Your task to perform on an android device: Save the BMW motorsport hooded men's sweat jacket to your wishlist on the Puma app.
Image 0: 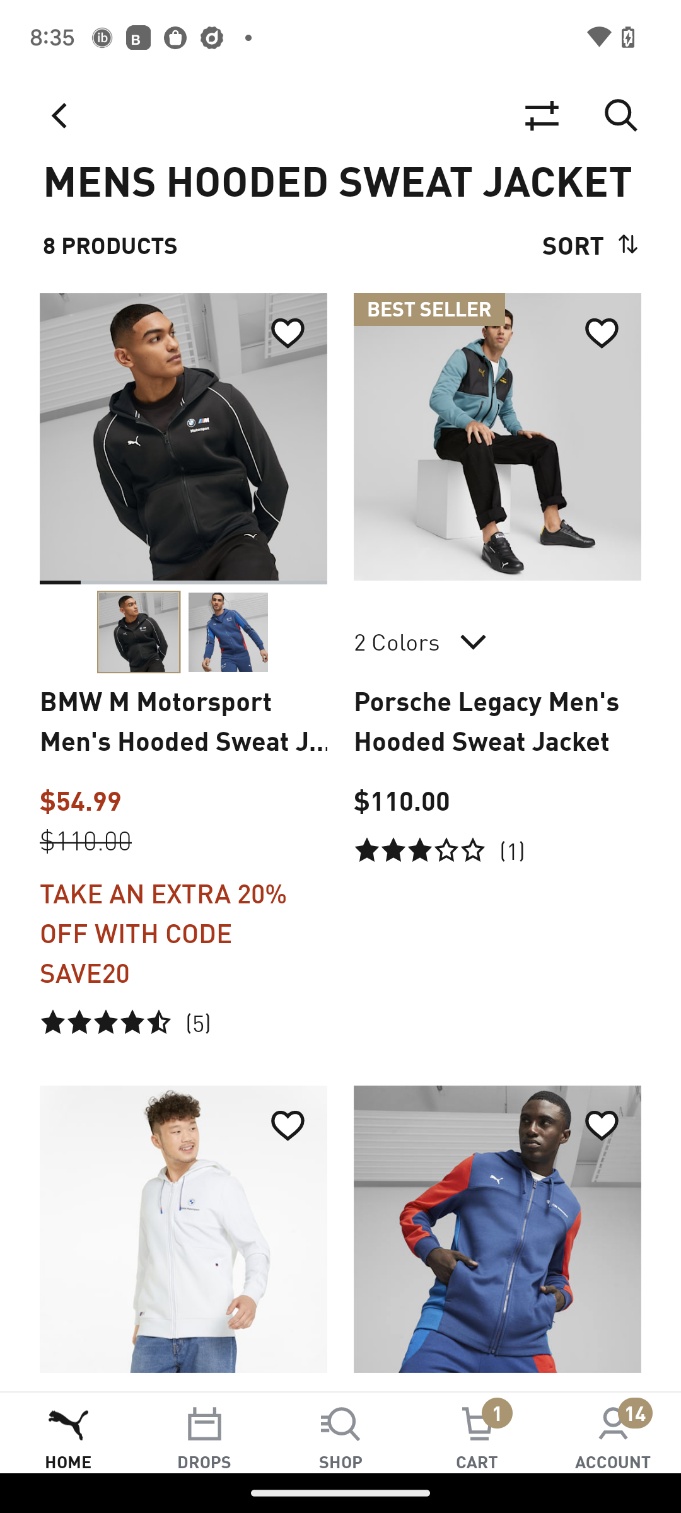
Click on the first image on the left side of the screen.
Step 0: click (183, 436)
Image 1: 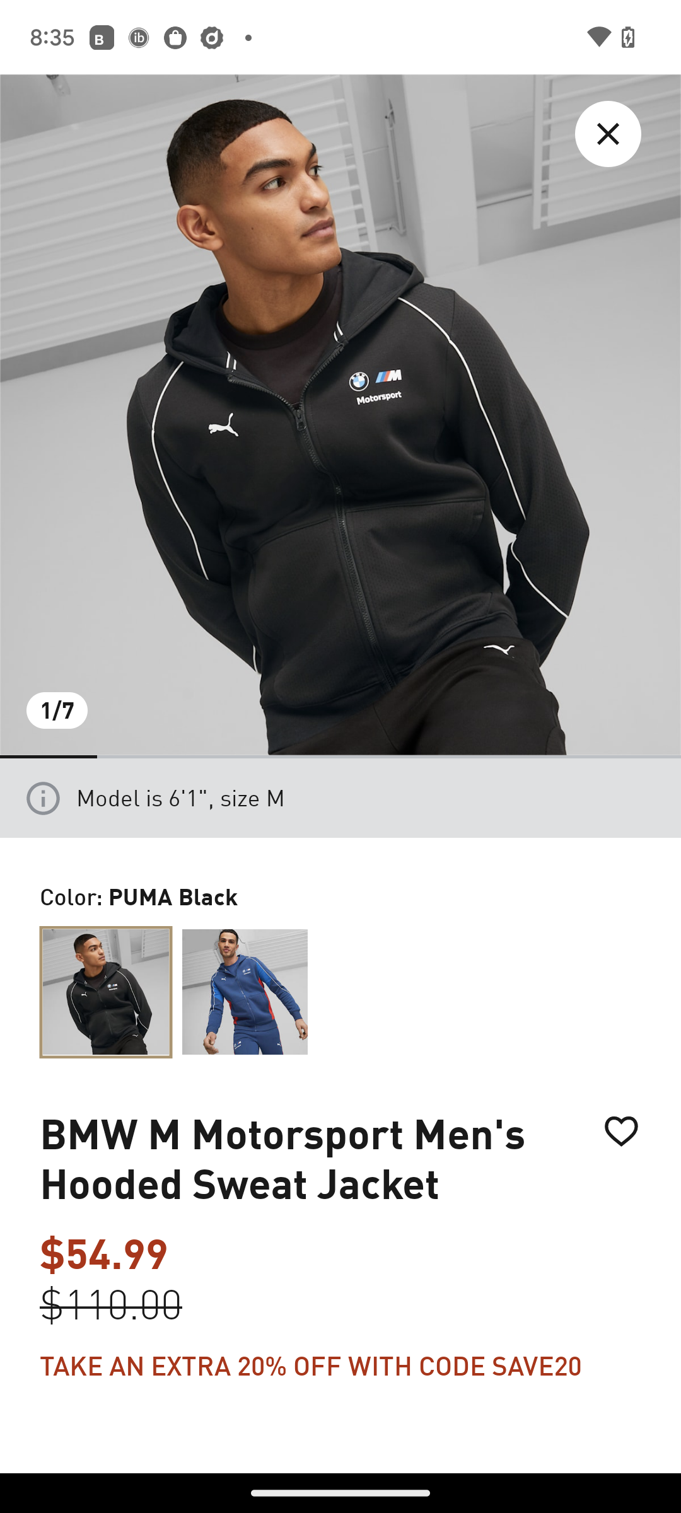
Click on the heart icon on the right side of the screen.
Step 1: click (601, 1125)
Image 3: 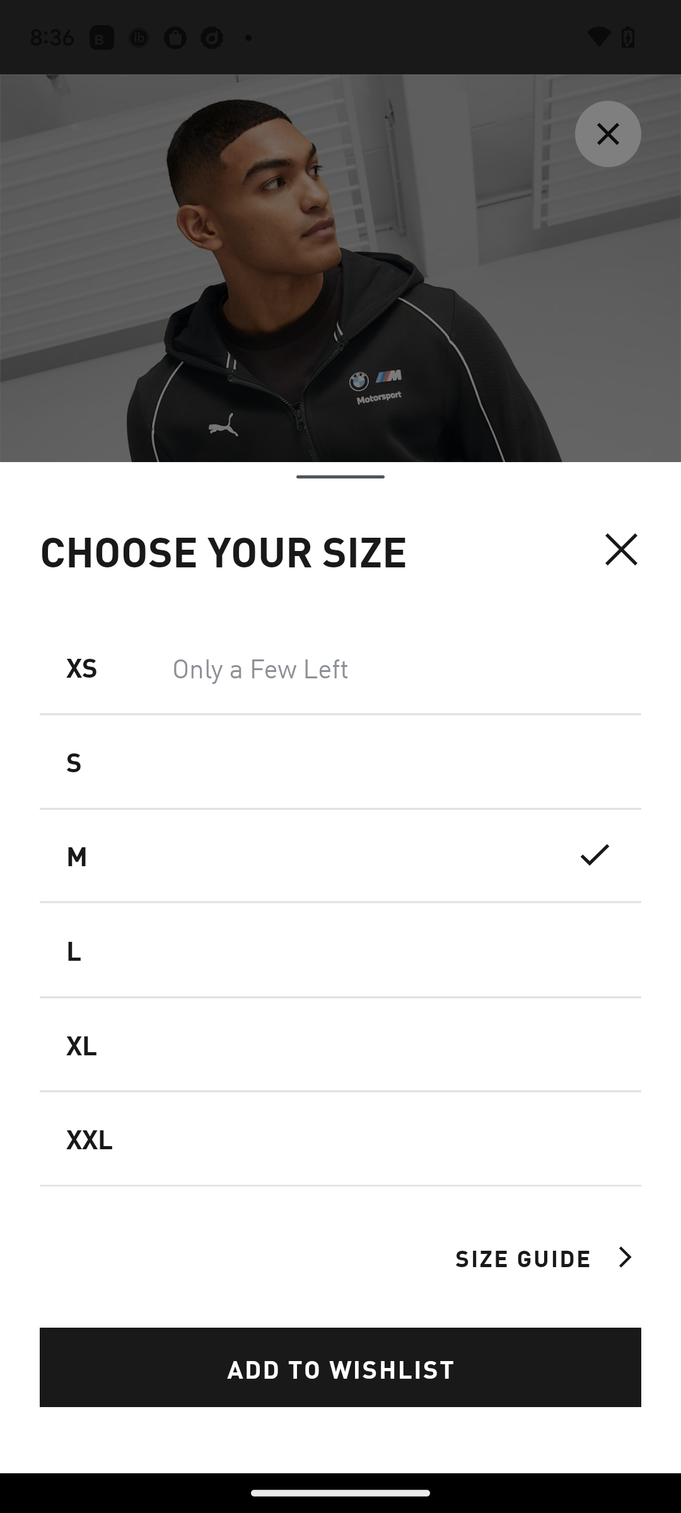
Click on the heart icon on the right side of the screen.
Step 3: click (340, 1367)